Your task to perform on an android device: I would like to view the Nike Air Max Systm.
Image 0: 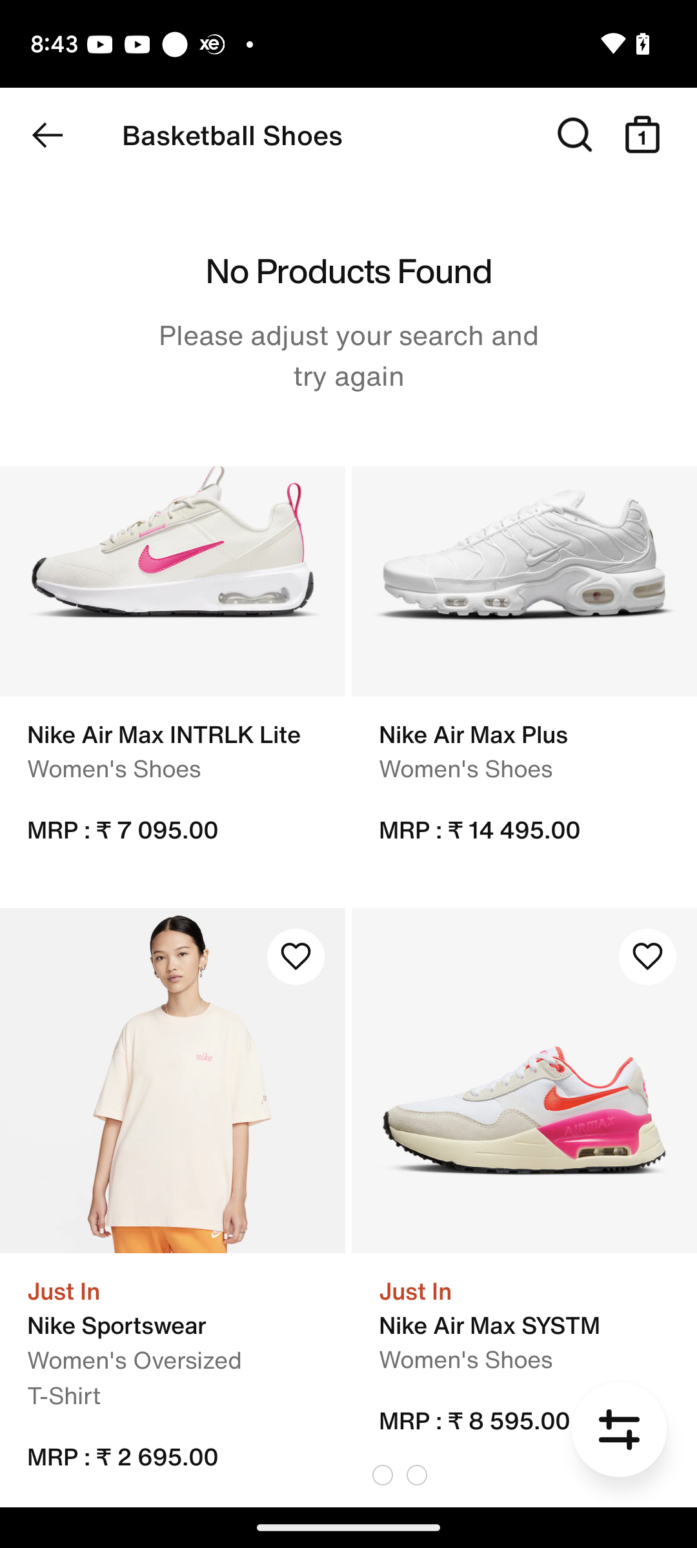
Click on the Nike Air Max Systm
Step 0: click (524, 1080)
Image 1: 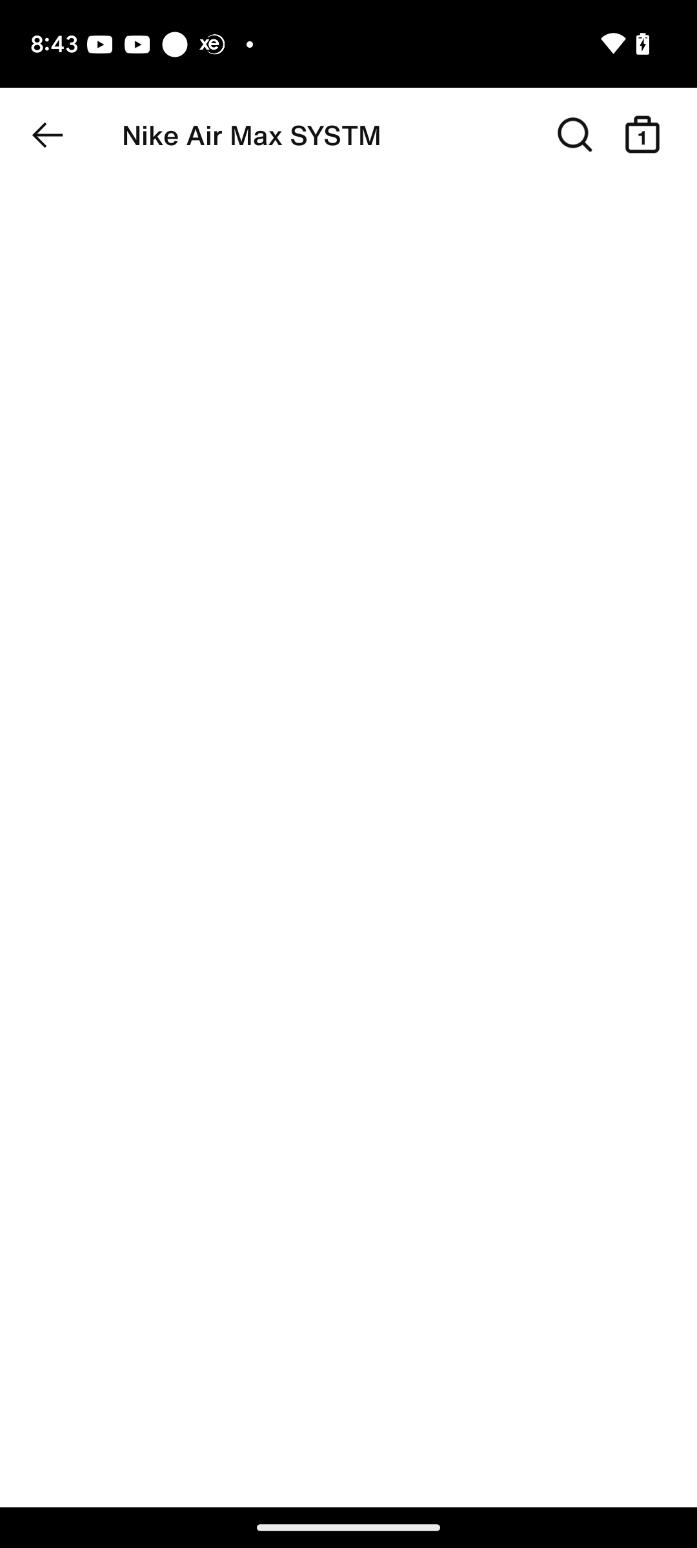
Click on the Nike Air Max Systm
Step 1: wait